Your task to perform on an android device: I want to edit my Movie name docs and edit the doc and add only All about eve and Schindler’s list movie name
Image 0: 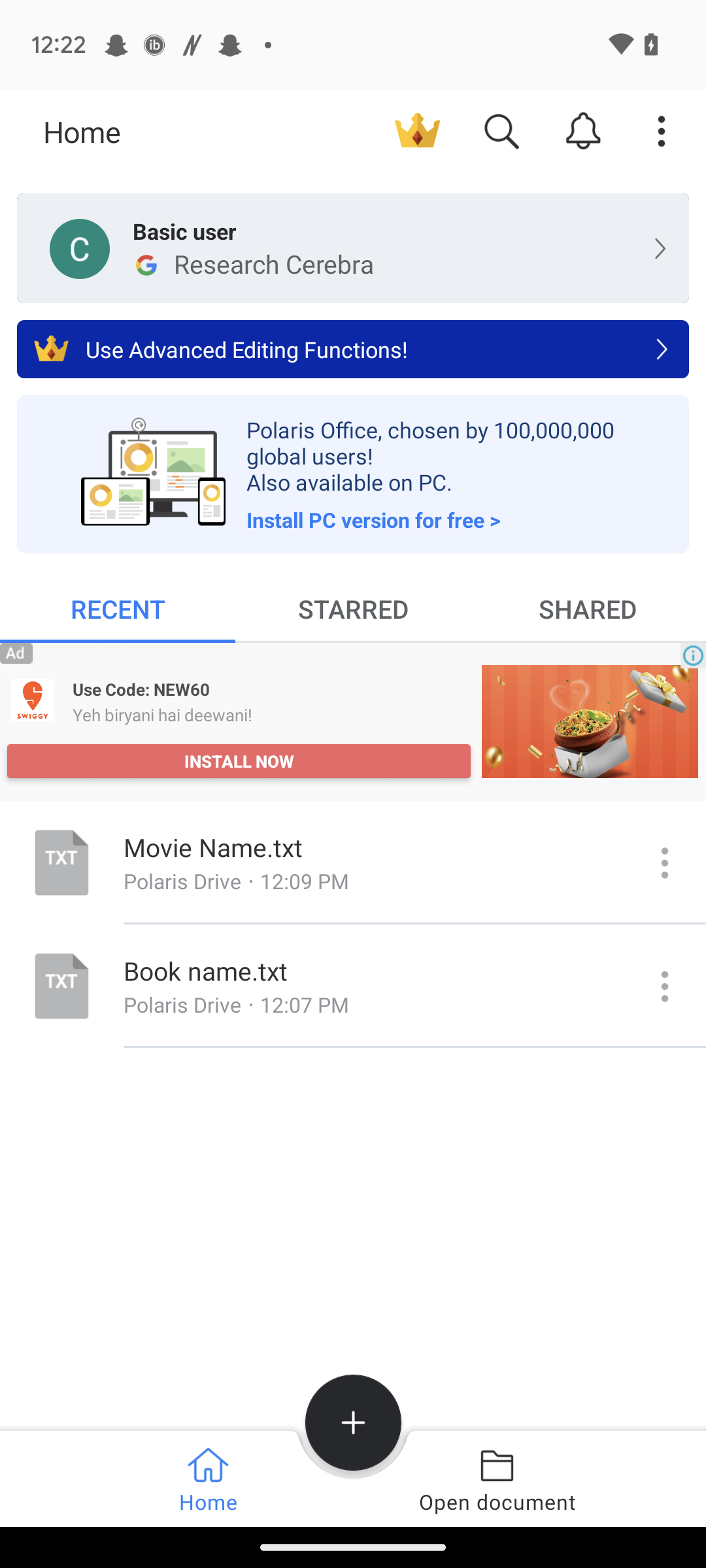
Click on the Movie name docs
Step 0: click (482, 869)
Image 1: 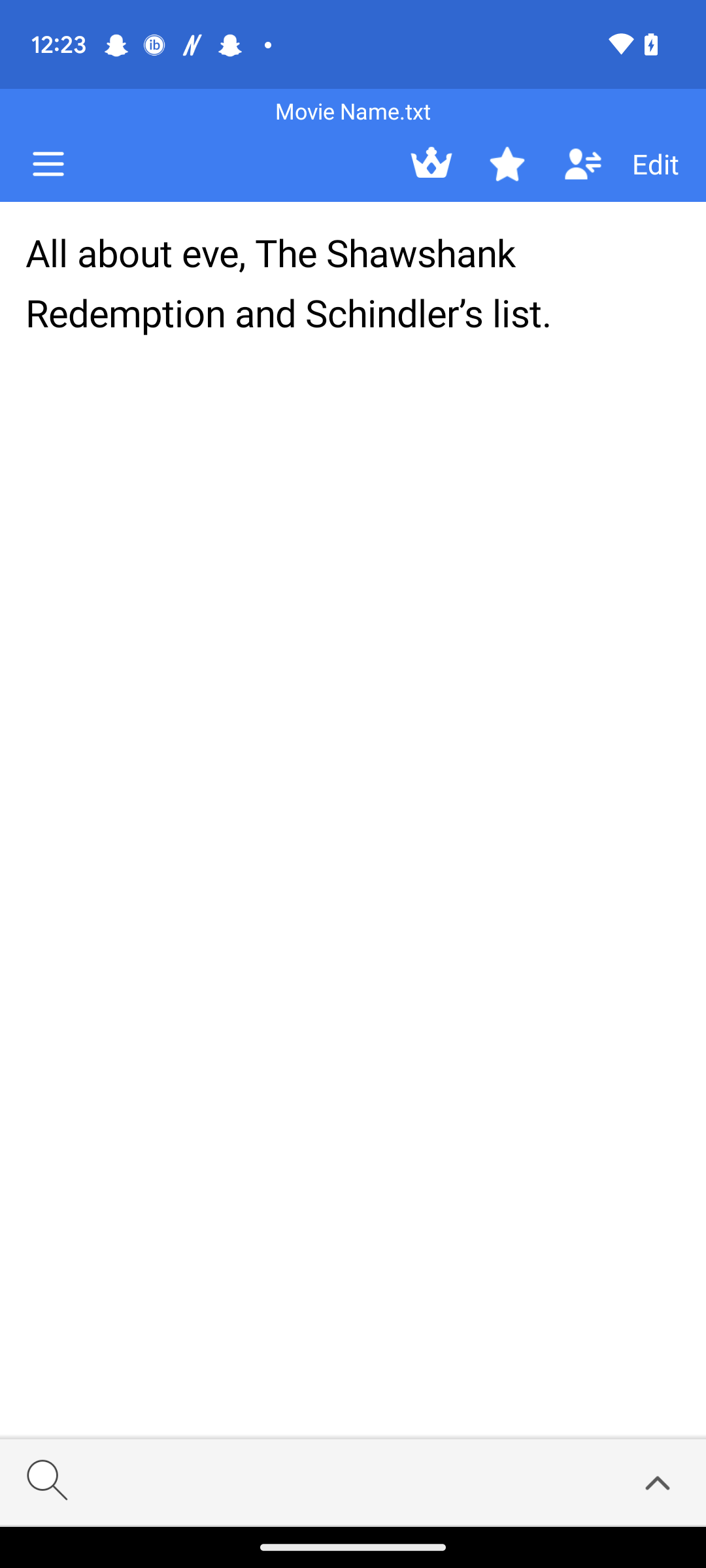
Click on the edit button
Step 1: click (655, 164)
Image 2: 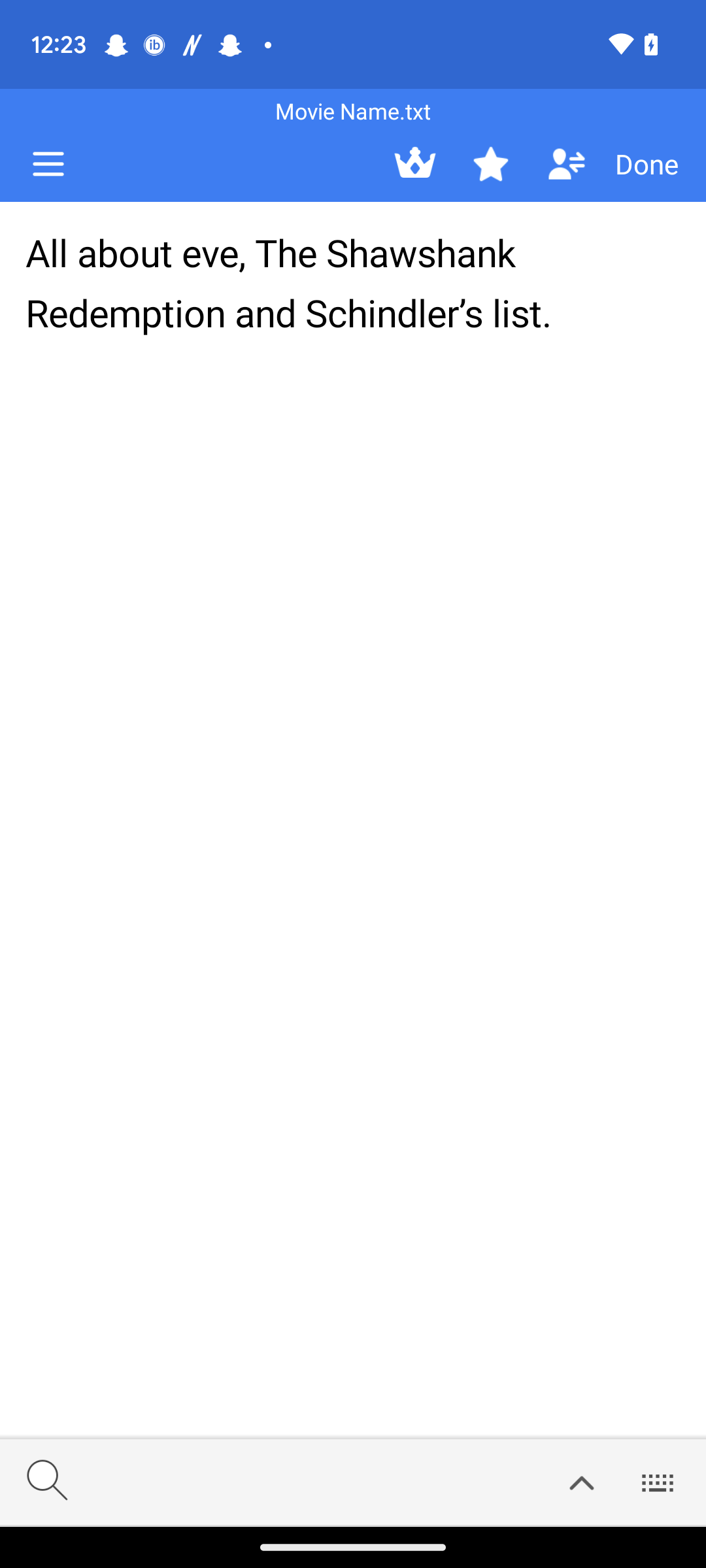
Type All about eve and Schindler’s list
Step 2: type "All about eve and Schindler’s list"
Image 3: 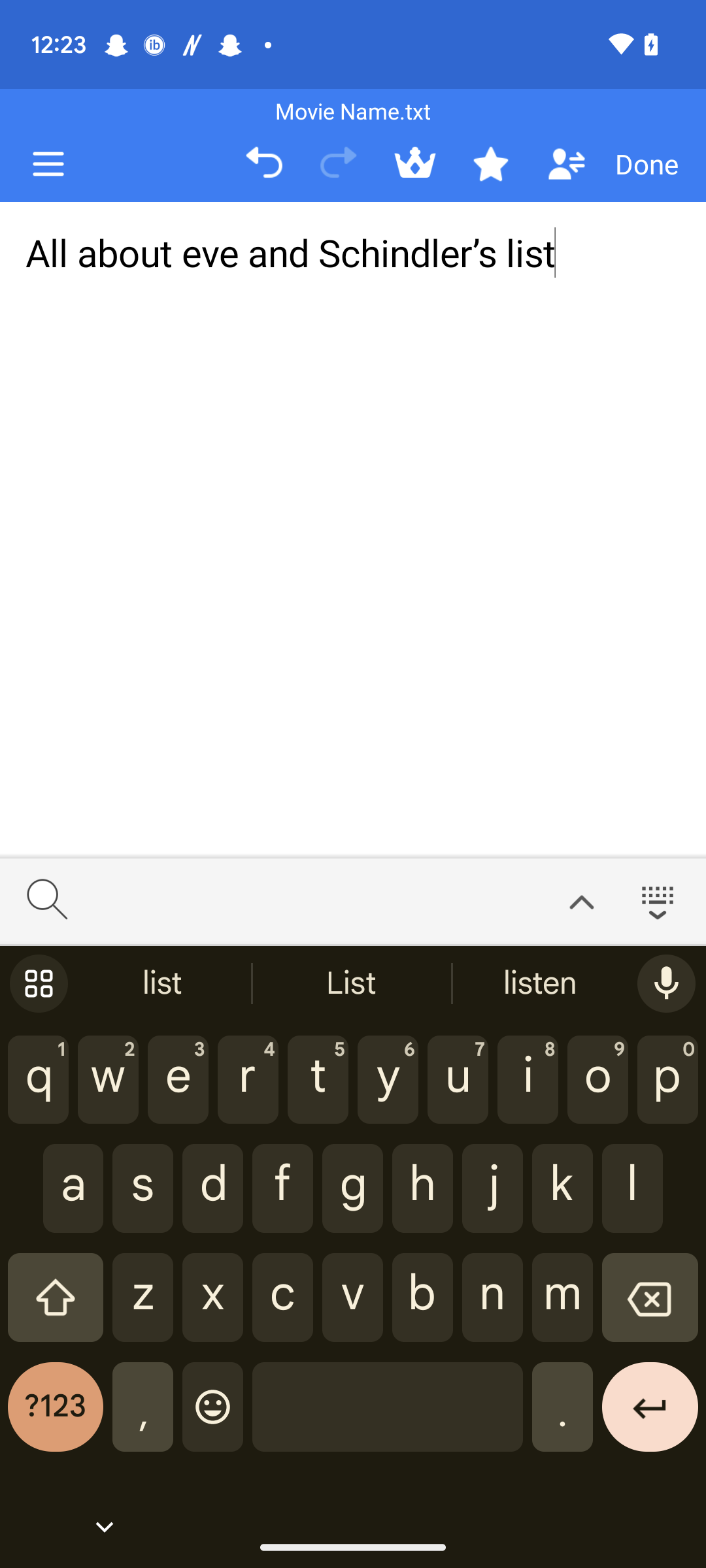
Click on the done button 
Step 3: click (647, 164)